Your task to perform on an android device: With the gotogate app, view flight details for flights with a maximum of one stop from Sao Paulo - GRU International Airport to Beijing China (PEK) Airport.
Image 0: 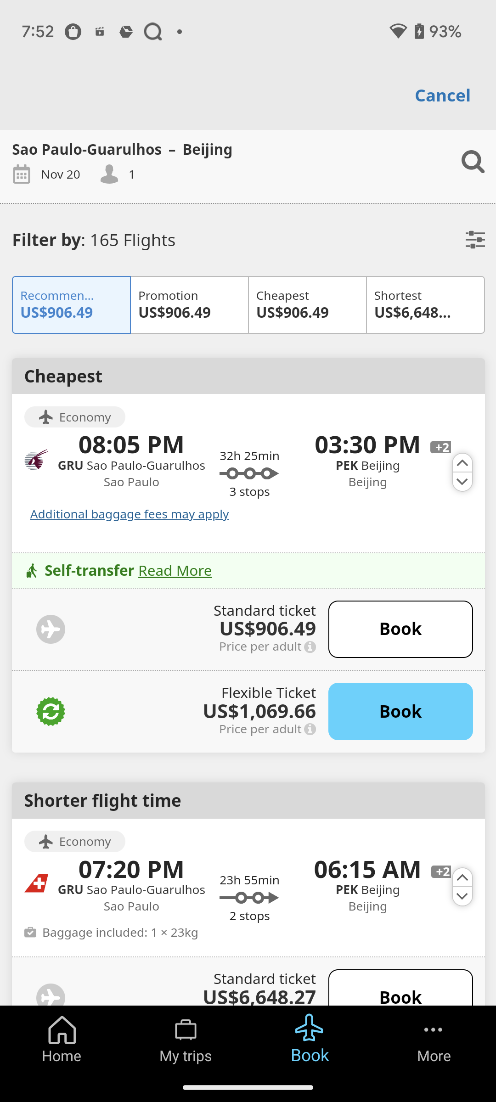
Click on the filters icon 
Step 0: click (249, 568)
Image 1: 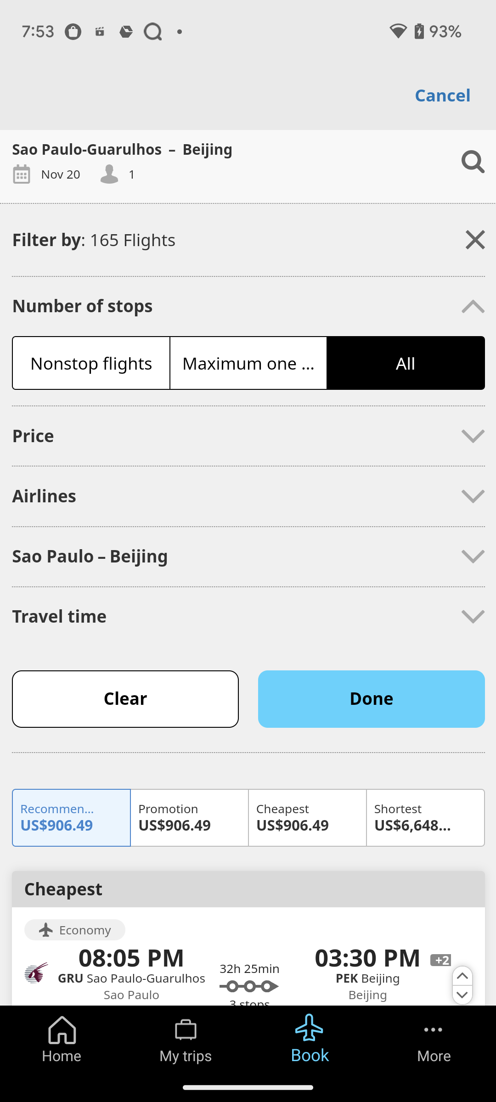
select Number of stops Maximum one
Step 1: click (248, 363)
Image 2: 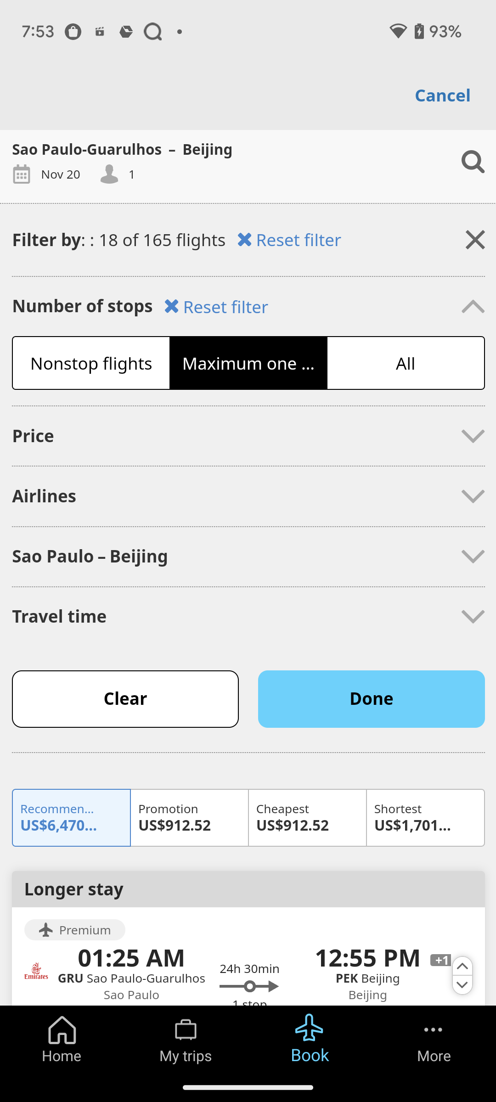
Click on Done option
Step 2: click (371, 699)